Your task to perform on an android device: I want to purchase the Midi satin skirt I've fallen in love with on the Mango app. I'm therefore adding it to my cart before making a decision.
Image 0: 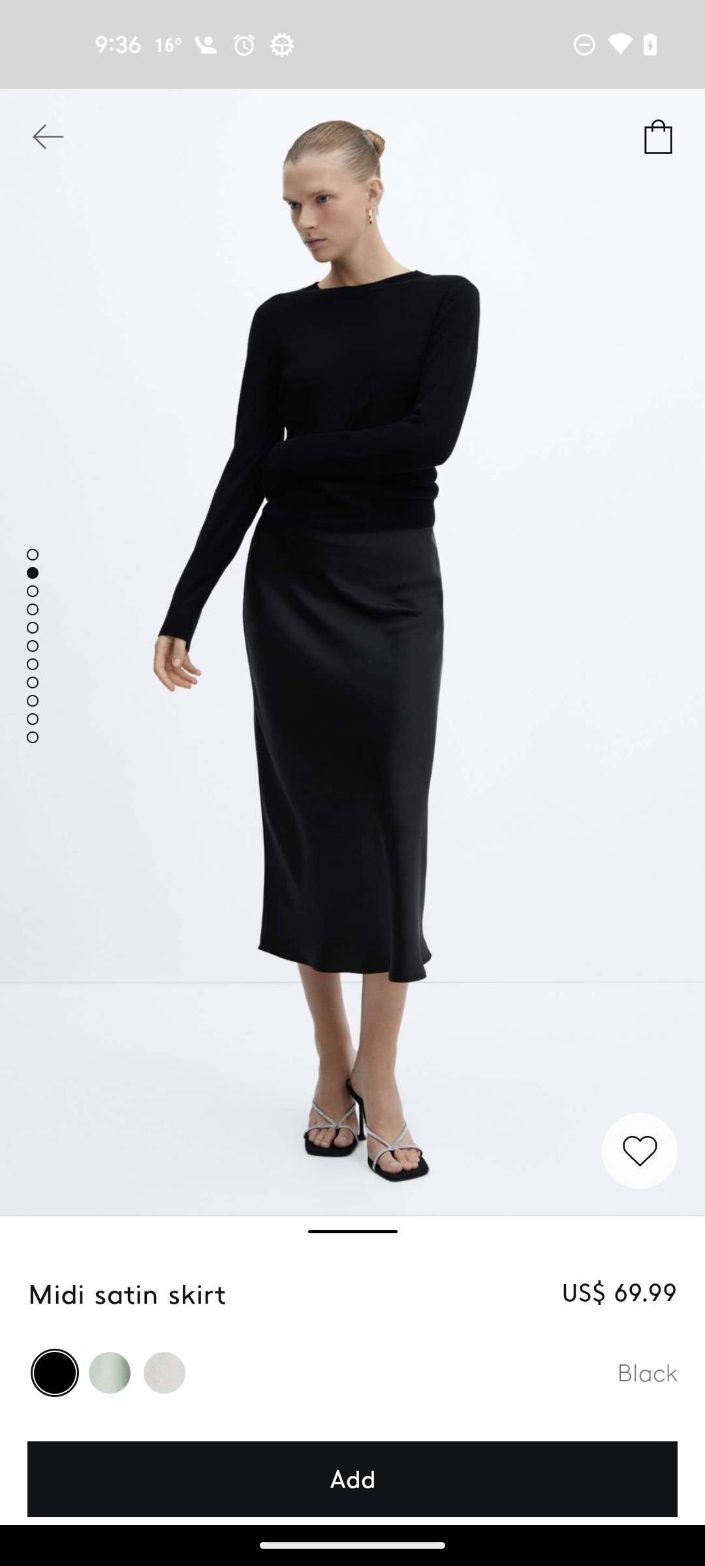
Click on the Add button
Step 0: click (352, 1479)
Image 1: 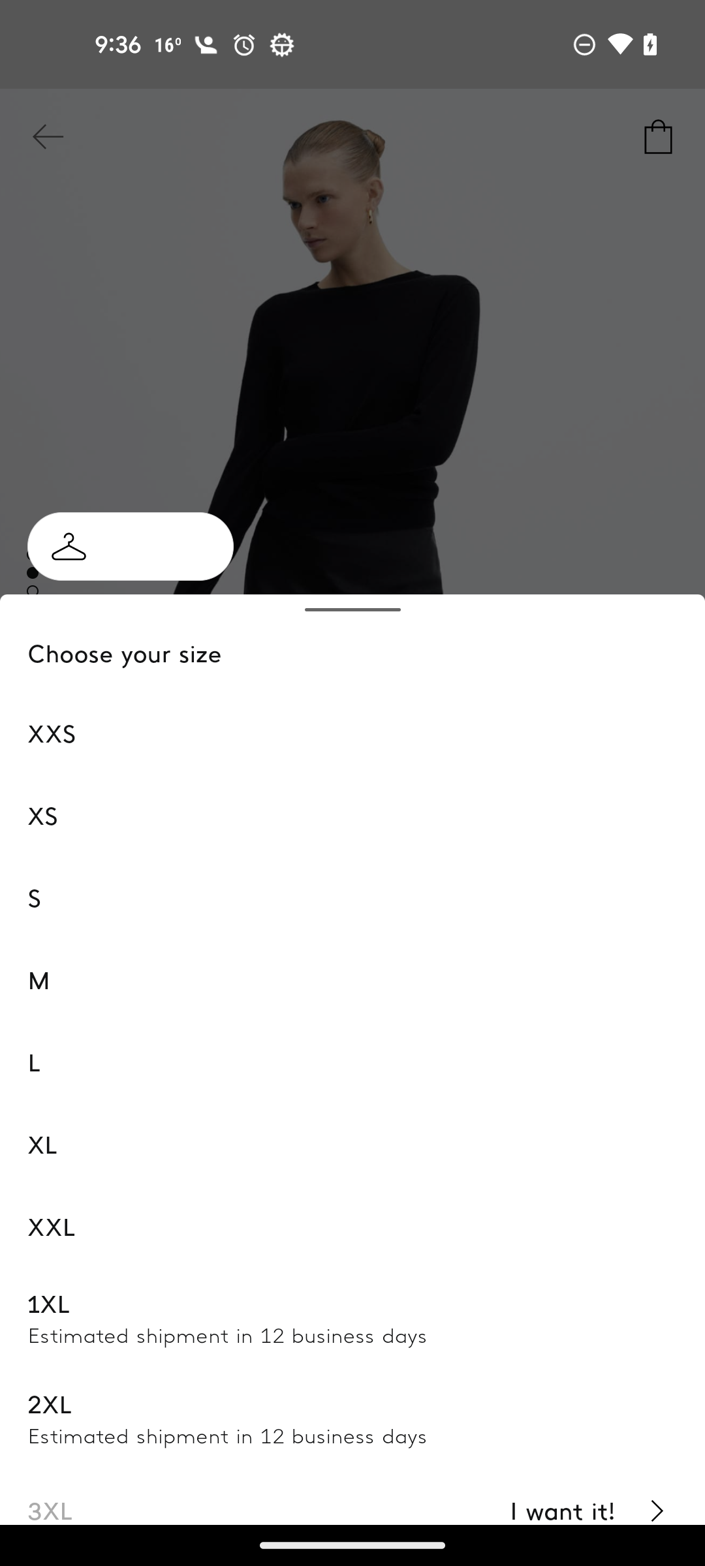
Select the size M
Step 1: click (352, 981)